Your task to perform on an android device: I wanted to prepare soup with heinz chicken , but I'm out of chicken.Look for a packet of heinz chicken soup using the tesco app.
Image 0: 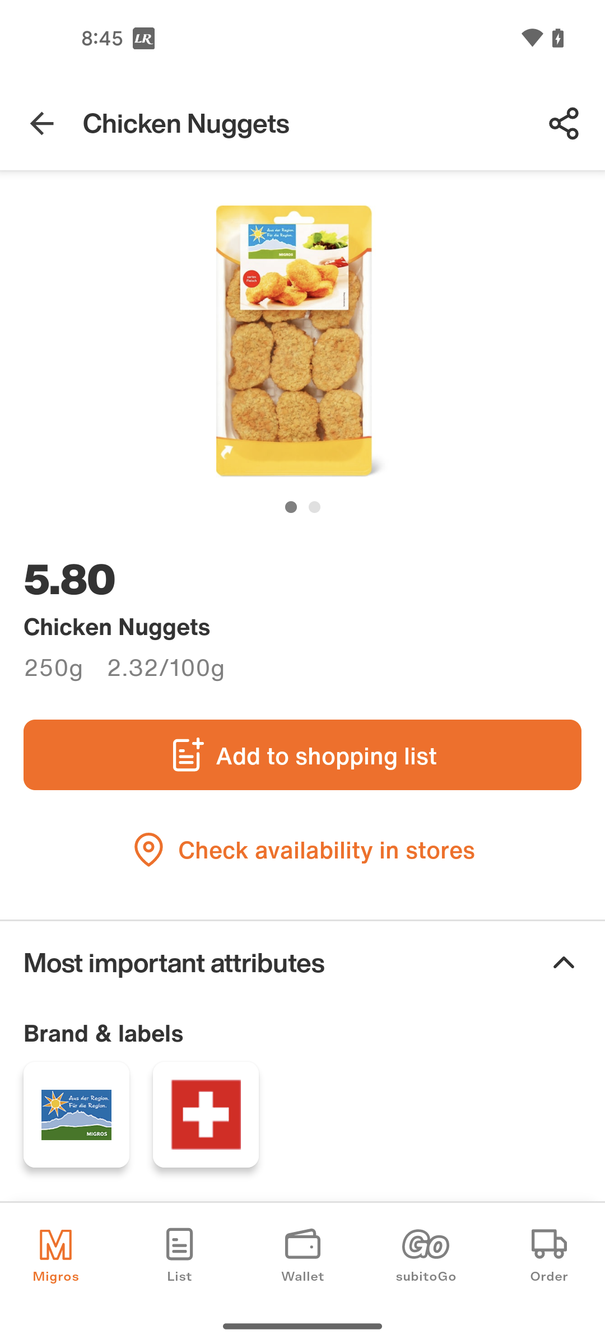
Open the Tesco app
Step 0: open app "Tesco"
Image 1: 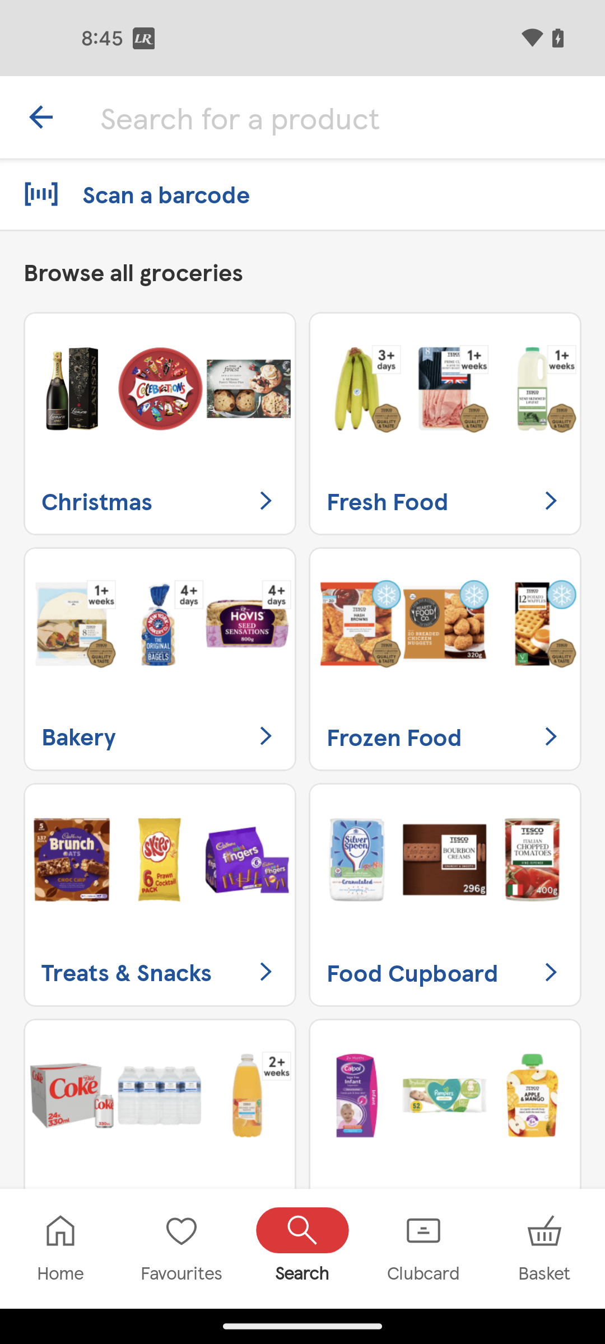
Tap on the search bar at the top of the screen
Step 1: click (352, 117)
Image 2: 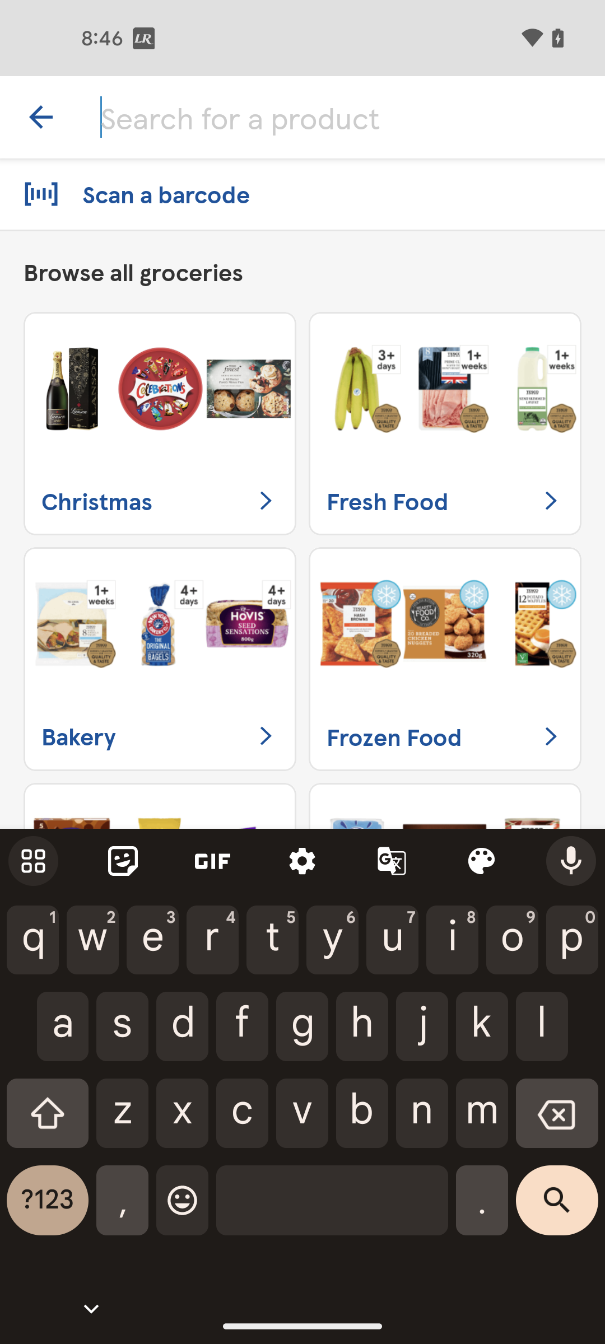
Search for Heinz chicken soup
Step 2: type "Heinz chicken soup"
Image 3: 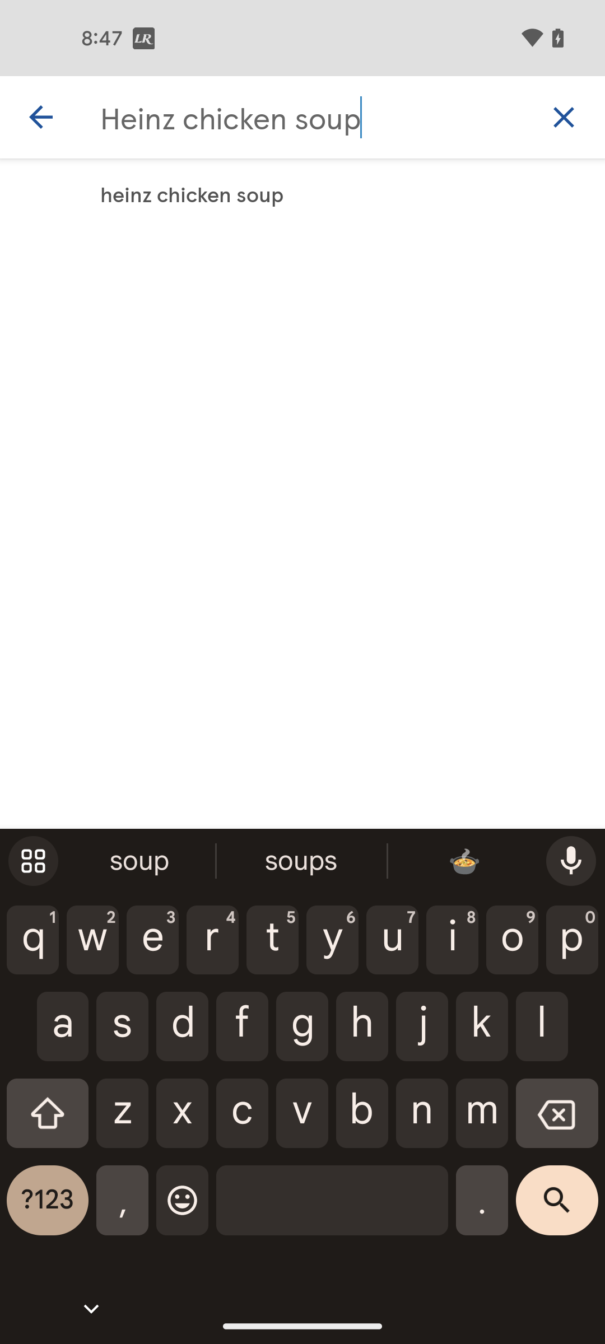
Tap on the search result
Step 3: click (302, 194)